Your task to perform on an android device: Watch videos on the Memrise app.
Image 1: 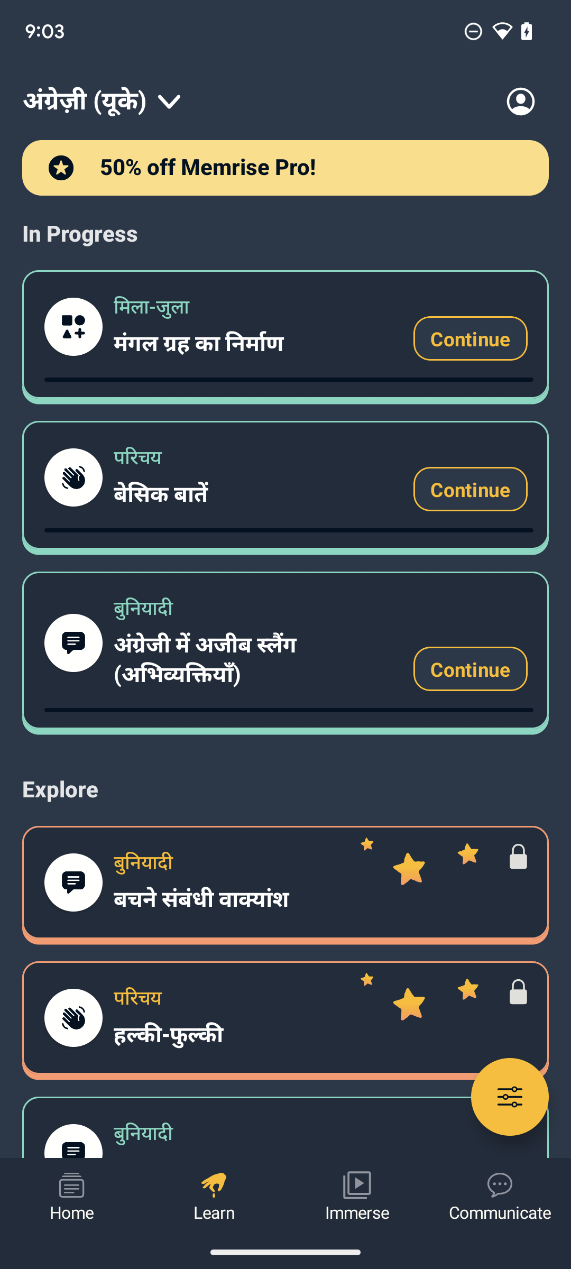
Tap on the Immerse icon present at the bottom of the screen.
Step 1: click (357, 1185)
Image 2: 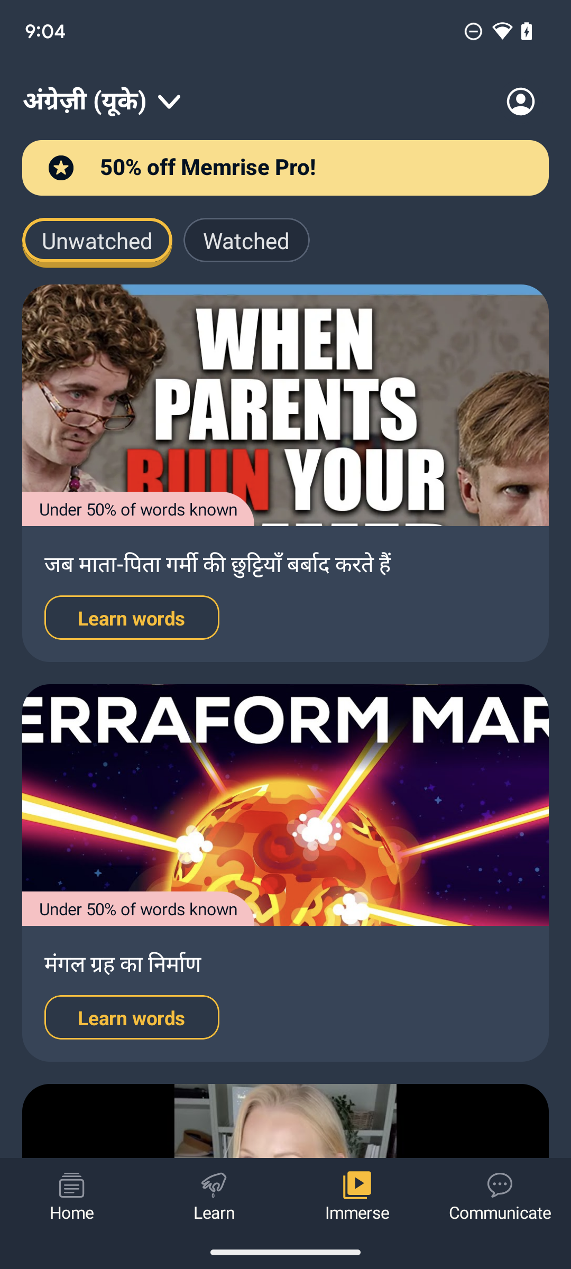
Tap on watched present at the upper part of the screen.
Step 2: click (246, 240)
Image 3: 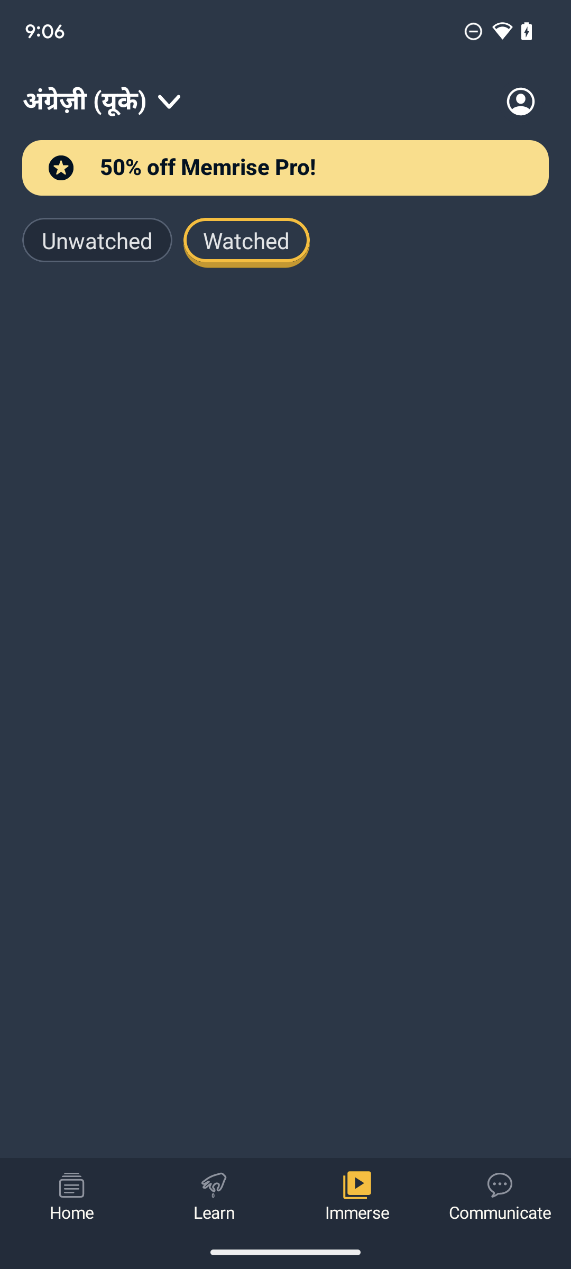
Tap on watched present at the upper part of the screen.
Step 3: click (97, 240)
Image 4: 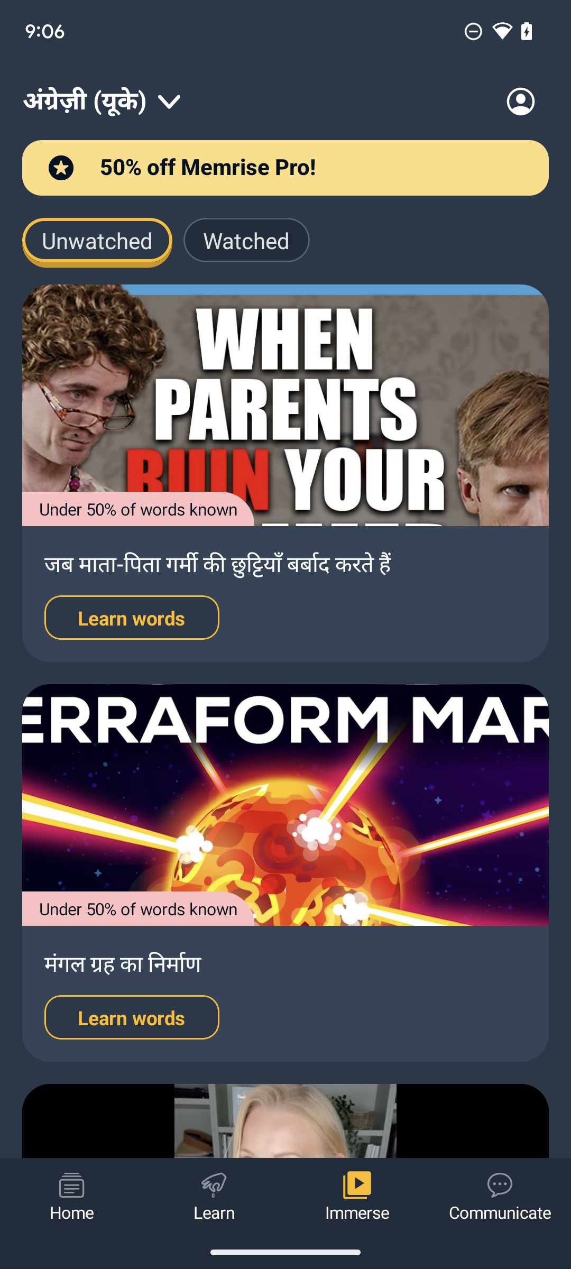
Tap the first video.
Step 4: click (285, 473)